Your task to perform on an android device: Complete all exercise of Hindi lesson
Image 0: 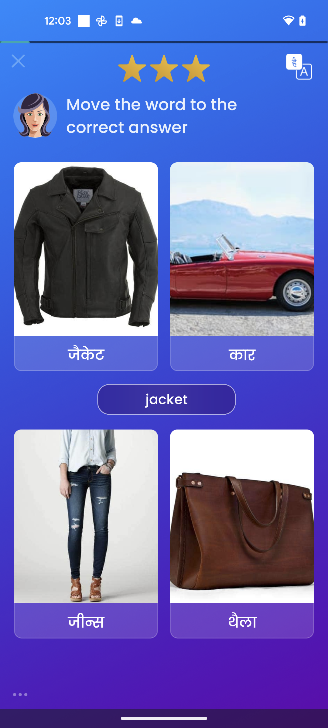
select first option
Step 0: click (86, 249)
Image 1: 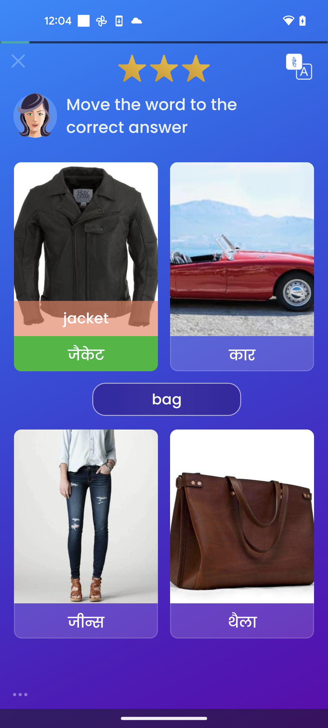
select 4 option
Step 1: click (242, 516)
Image 2: 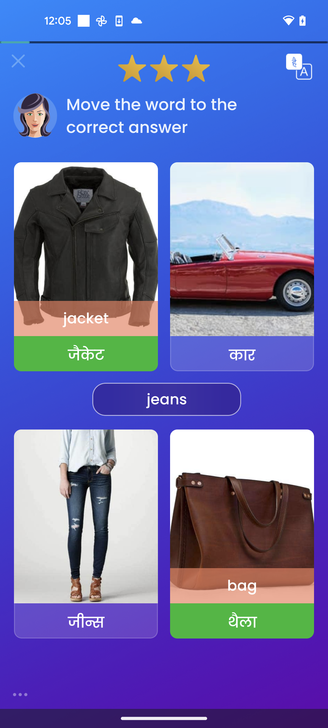
click third option
Step 2: click (86, 516)
Image 3: 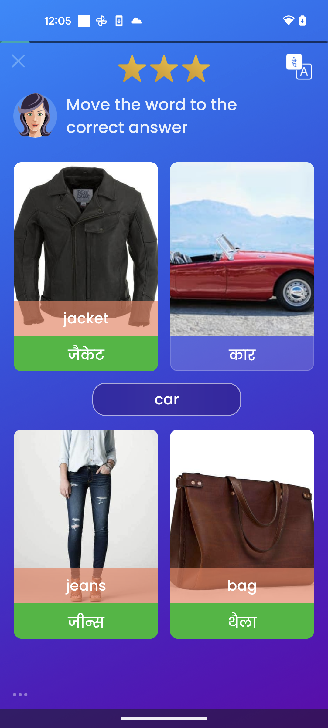
click on second option
Step 3: click (242, 249)
Image 4: 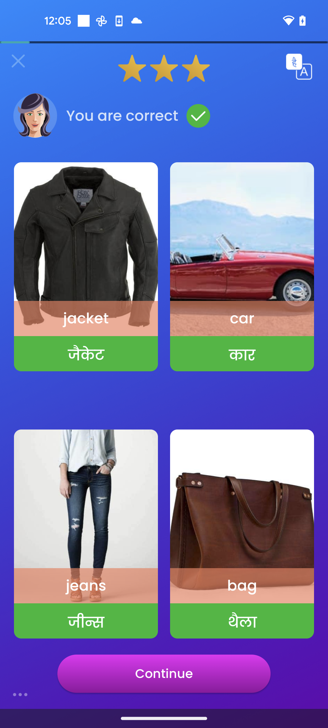
click on continue button
Step 4: click (164, 673)
Image 5: 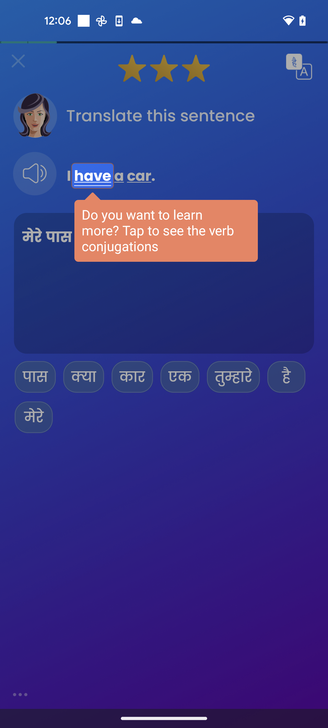
click on continue button
Step 5: wait
Image 6: 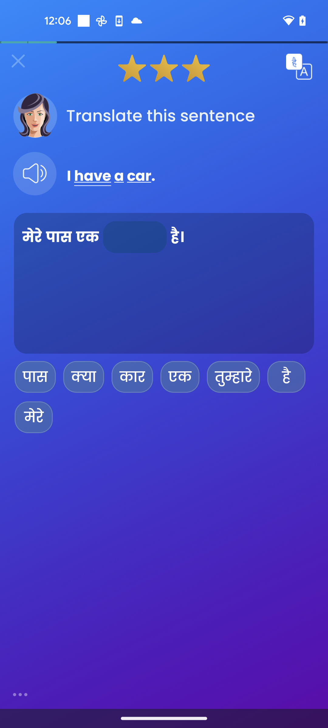
click on the third option
Step 6: click (132, 377)
Image 7: 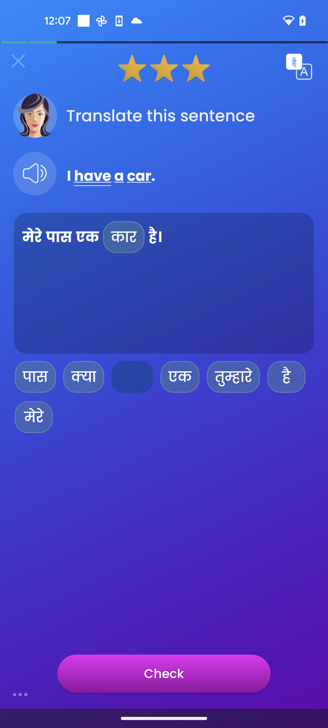
click on check
Step 7: click (164, 673)
Image 8: 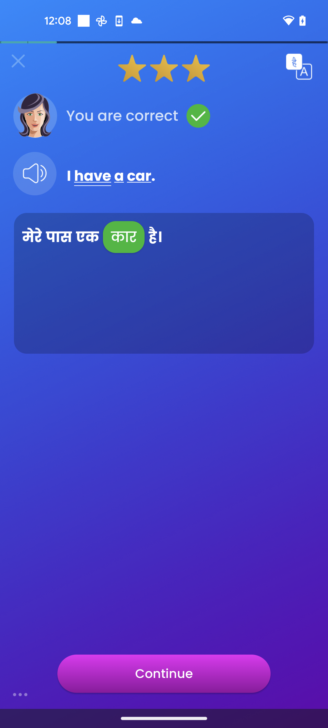
click on continue
Step 8: click (164, 673)
Image 9: 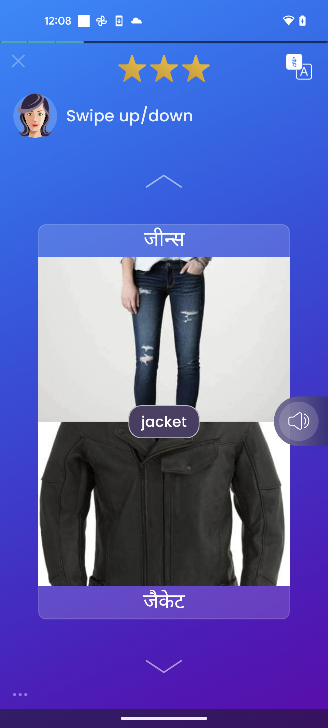
swipe down for jacket
Step 9: scroll up
Image 10: 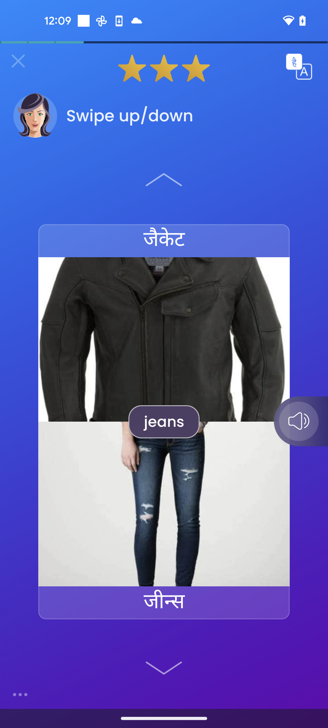
swipe down for the jeans
Step 10: scroll up
Image 11: 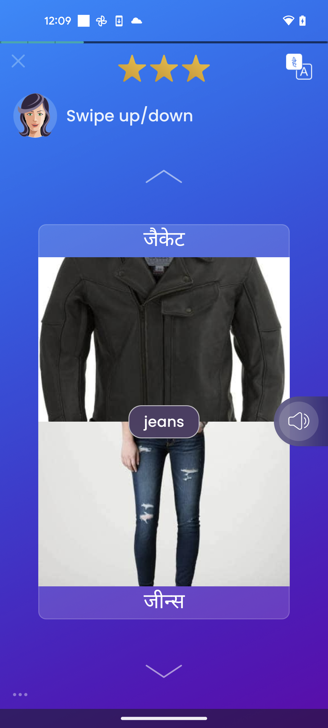
swipe down for the jeans
Step 11: scroll up
Image 12: 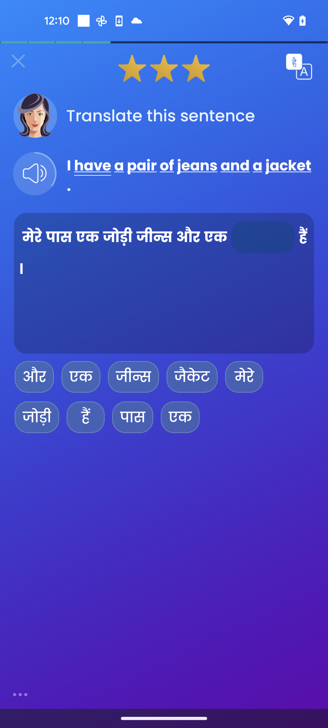
click on fourth option
Step 12: click (192, 377)
Image 13: 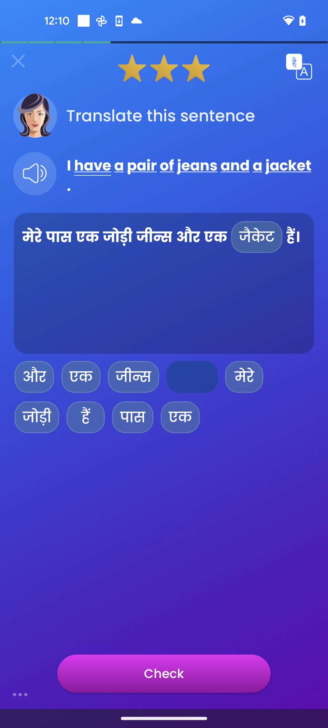
click on check
Step 13: click (164, 673)
Image 14: 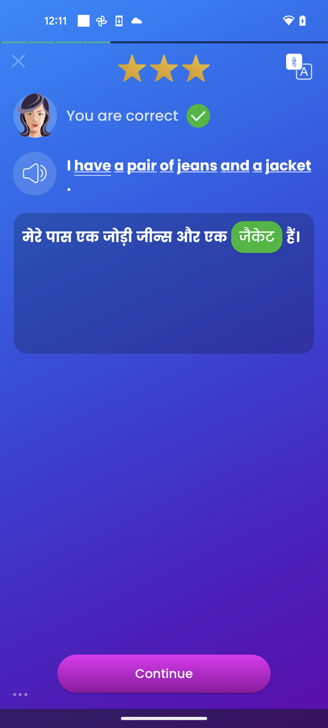
click on continue
Step 14: click (164, 673)
Image 15: 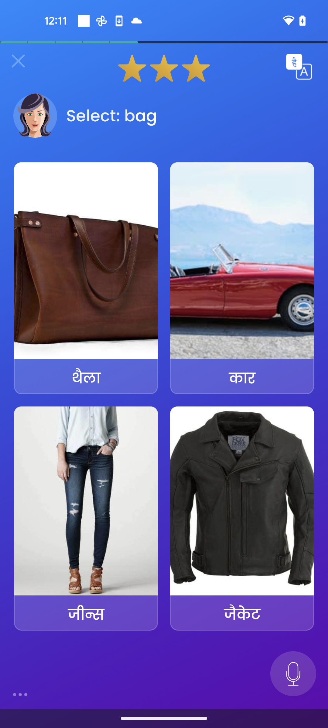
click on first option
Step 15: click (86, 260)
Image 16: 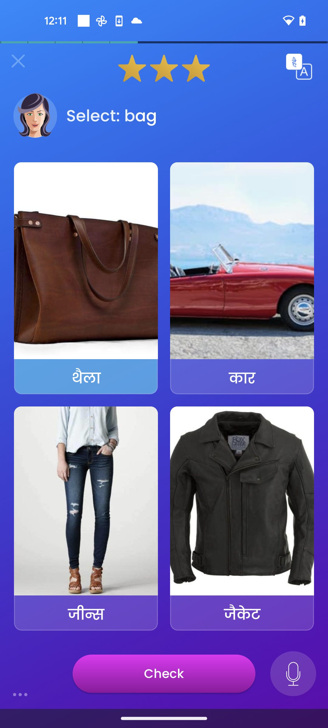
click on check
Step 16: click (164, 673)
Image 17: 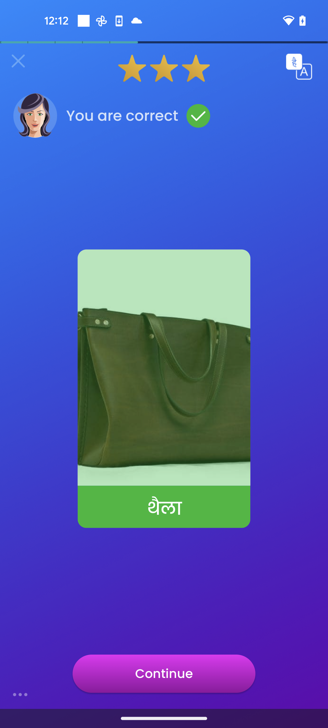
click on continue
Step 17: click (164, 673)
Image 19: 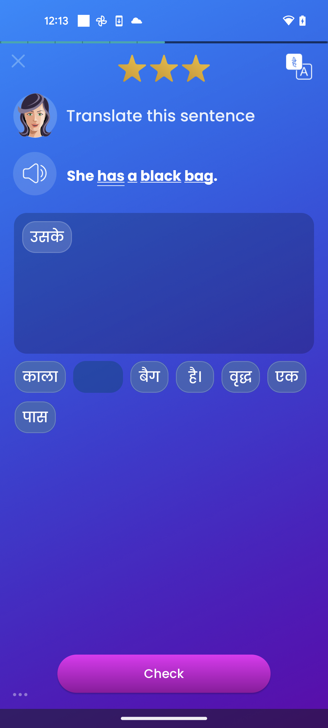
select 7th option
Step 19: click (35, 417)
Image 20: 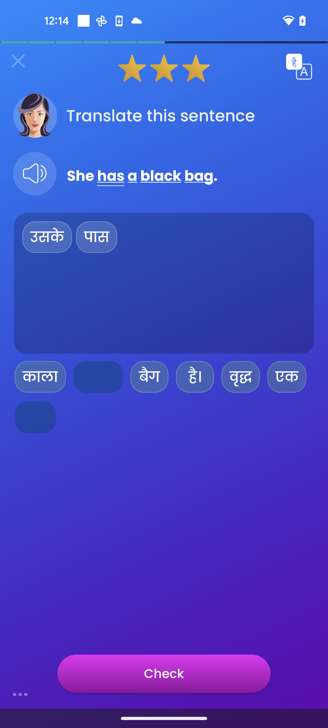
click on 6th option
Step 20: click (287, 377)
Image 21: 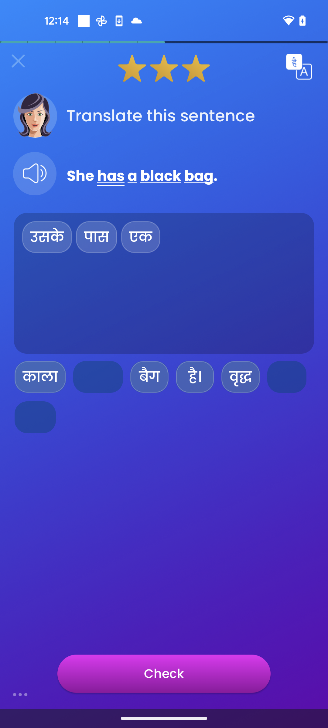
select 1st option
Step 21: click (40, 377)
Image 23: 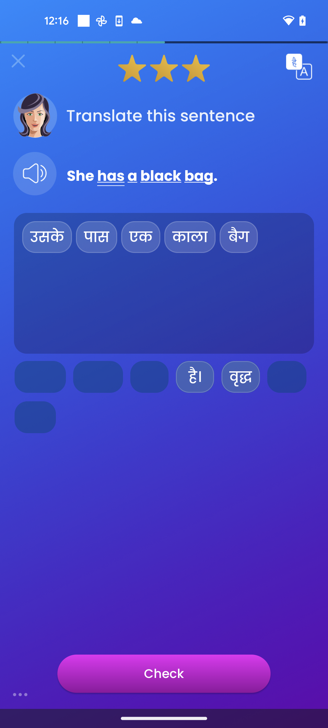
click on 4th option
Step 23: click (195, 377)
Image 25: 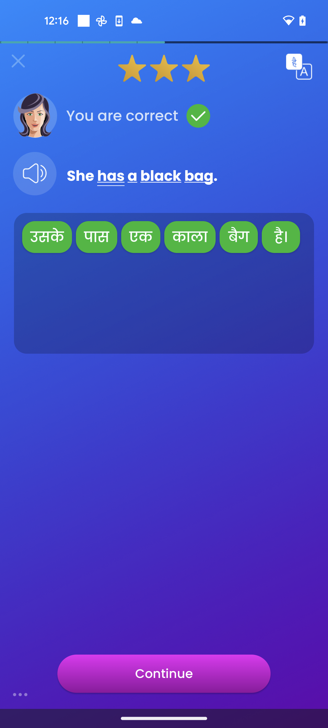
click on continue
Step 25: click (164, 673)
Image 26: 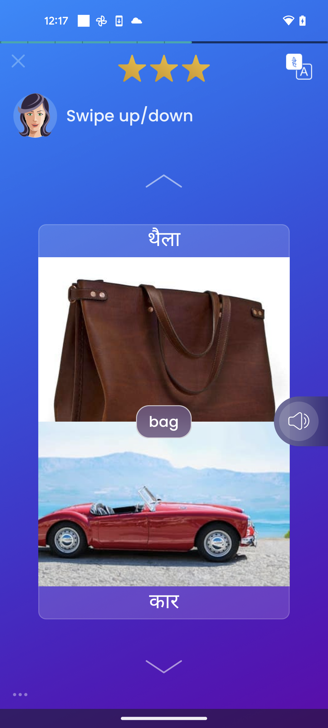
swipe up for bag
Step 26: scroll down
Image 27: 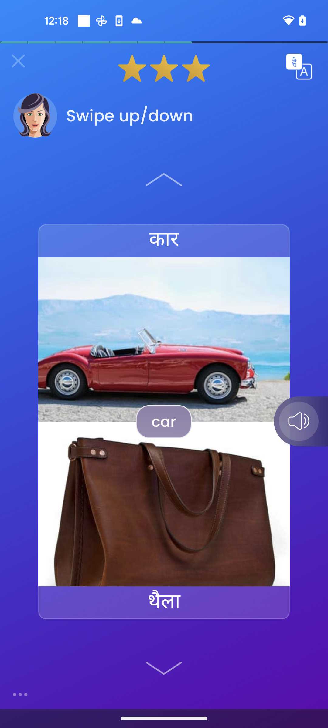
swipe up for car
Step 27: scroll down
Image 28: 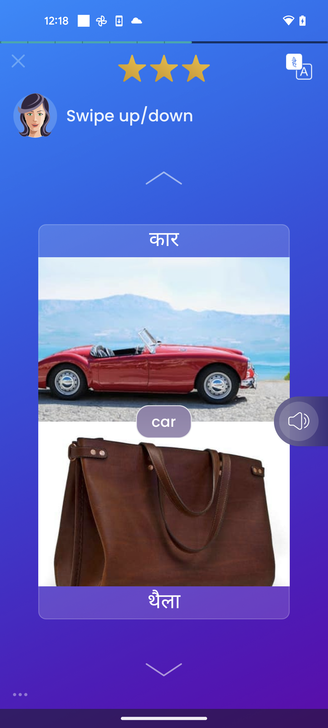
swipe up for car
Step 28: scroll down
Image 29: 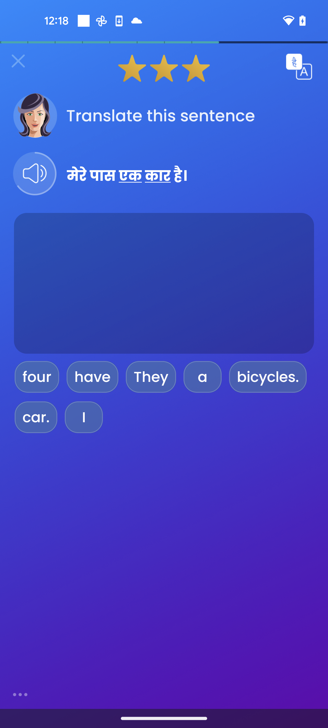
click on 7th option
Step 29: scroll left
Image 30: 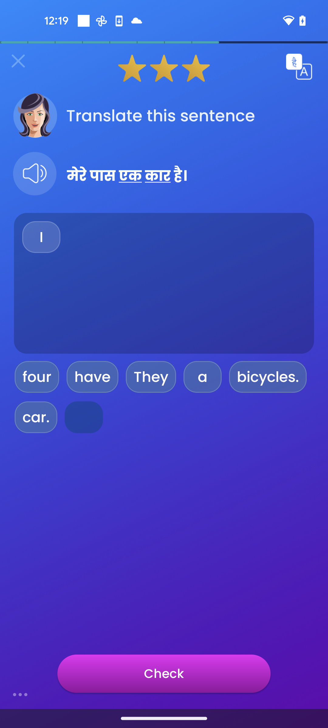
select 2nd option
Step 30: click (92, 377)
Image 31: 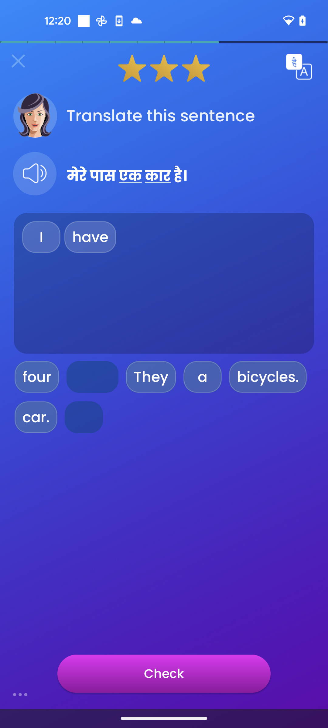
click on  4th option
Step 31: click (202, 376)
Image 32: 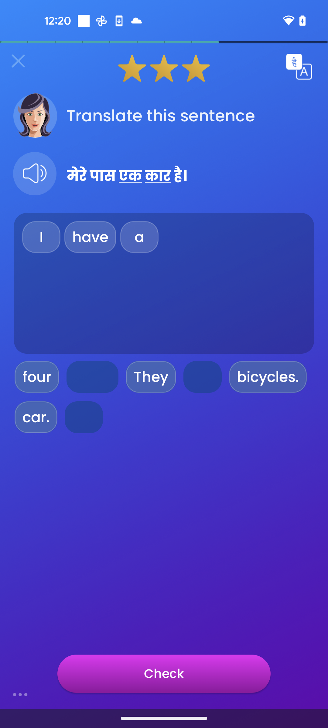
click on 7th option
Step 32: click (36, 417)
Image 33: 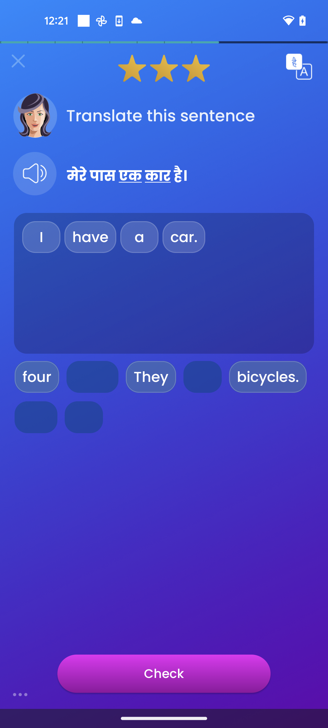
click on check button
Step 33: click (164, 673)
Image 34: 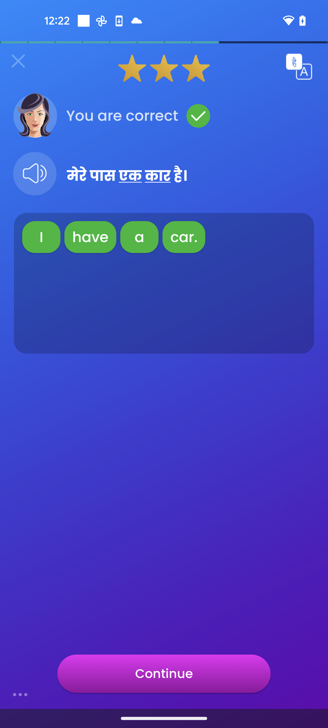
click on continue
Step 34: click (164, 673)
Image 35: 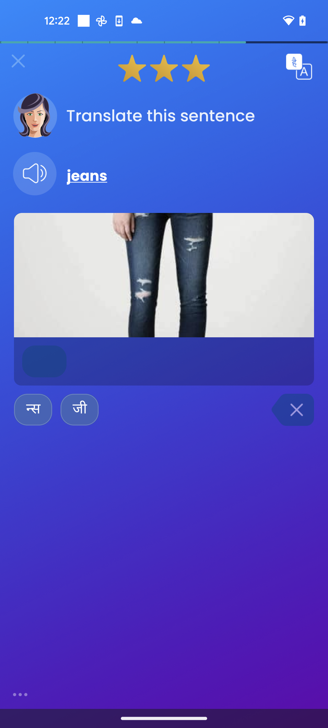
select first option
Step 35: click (80, 409)
Image 36: 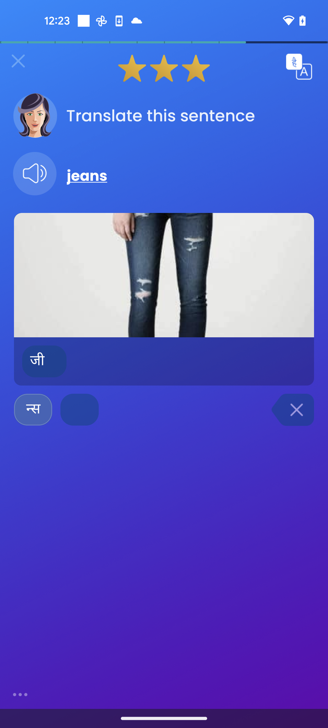
select second option
Step 36: click (33, 409)
Image 37: 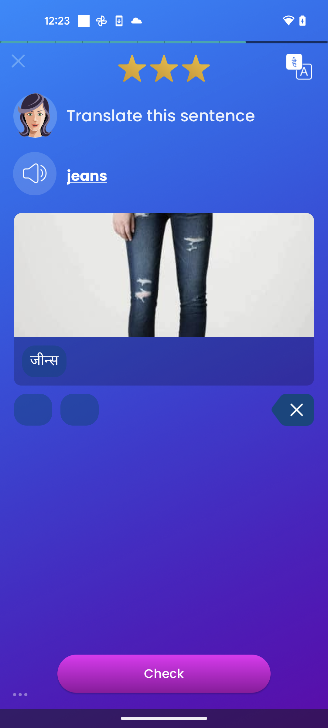
click on check
Step 37: click (164, 673)
Image 38: 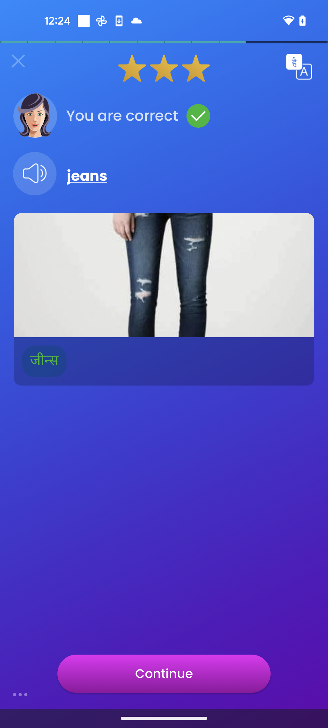
click on continue
Step 38: click (164, 673)
Image 39: 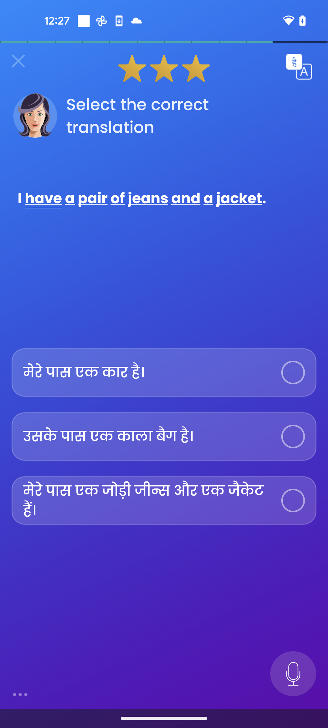
select third option
Step 39: click (293, 500)
Image 40: 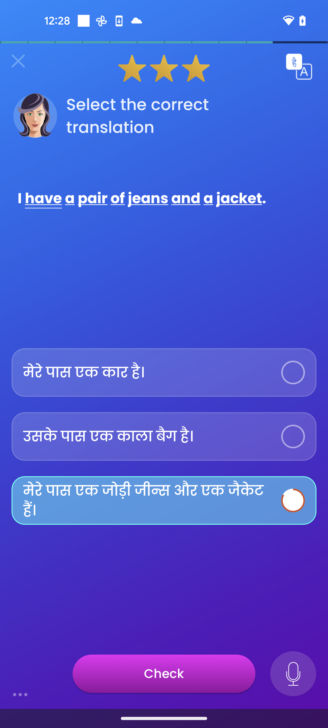
click on check
Step 40: click (164, 673)
Image 41: 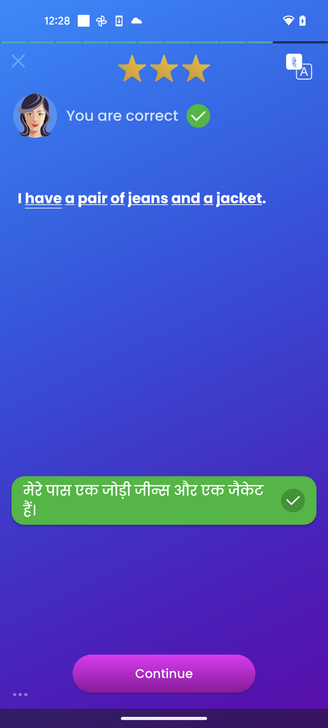
click on continue
Step 41: click (164, 673)
Image 43: 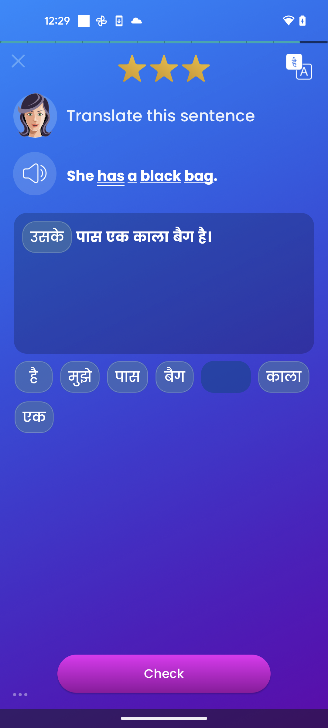
click on check button
Step 43: click (164, 673)
Image 44: 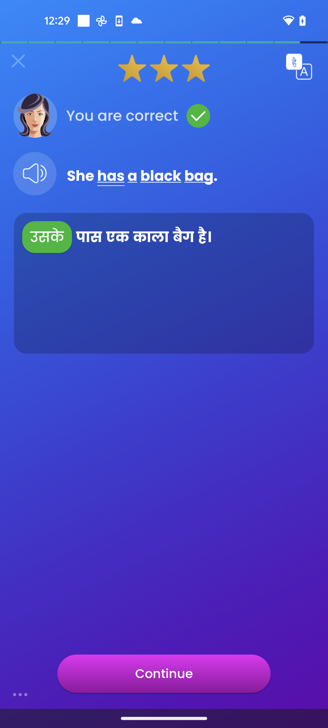
click on continue button
Step 44: click (164, 673)
Image 45: 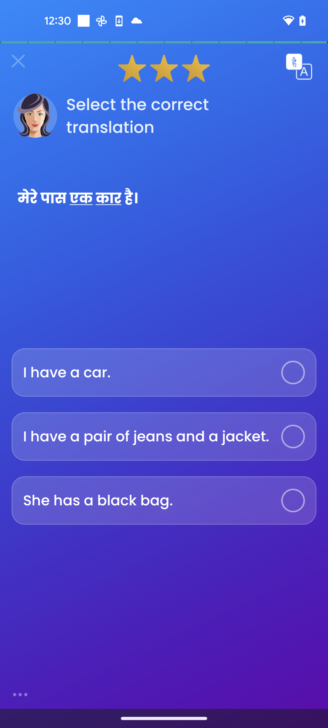
select first option
Step 45: click (293, 372)
Image 46: 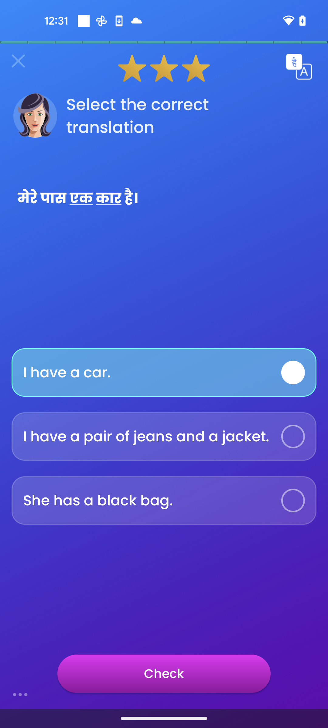
click on check
Step 46: click (164, 673)
Image 47: 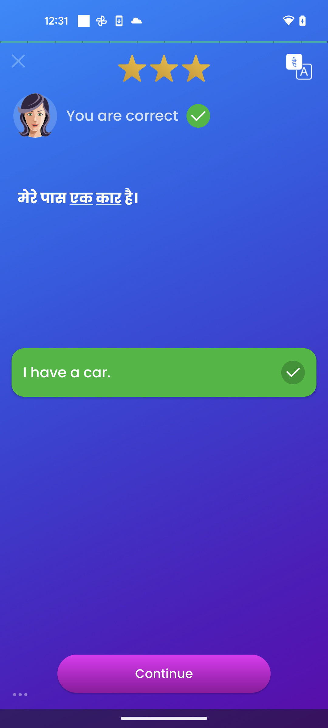
click on continue
Step 47: click (164, 673)
Image 48: 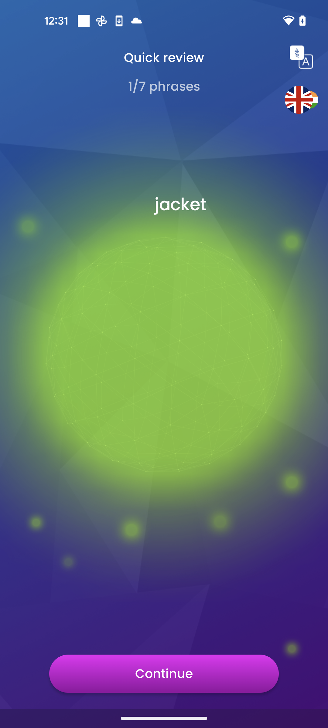
click on continue
Step 48: click (164, 673)